Your task to perform on an android device: I want to watch some travelling short videos on Vimeo to unwind for a bit.
Image 0: 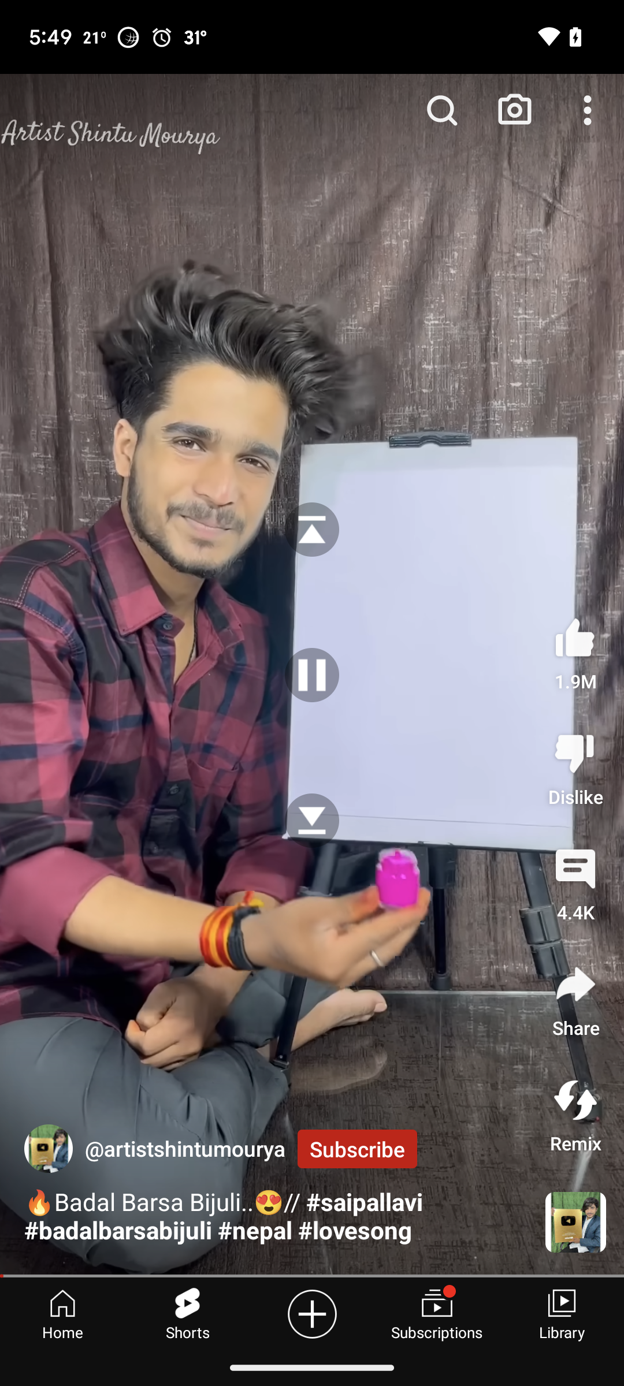
Open the Vimeo app
Step 0: open app "Vimeo"
Image 1: 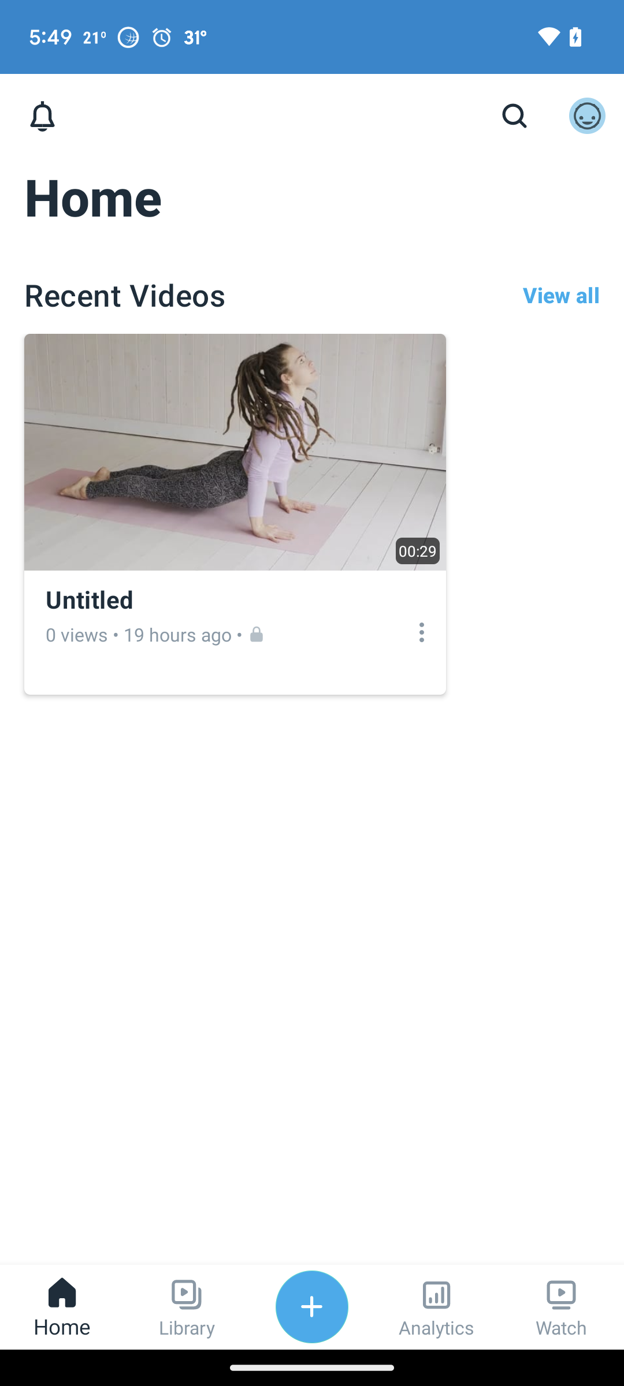
Click on the search icon at the top of the screen
Step 1: click (514, 116)
Image 2: 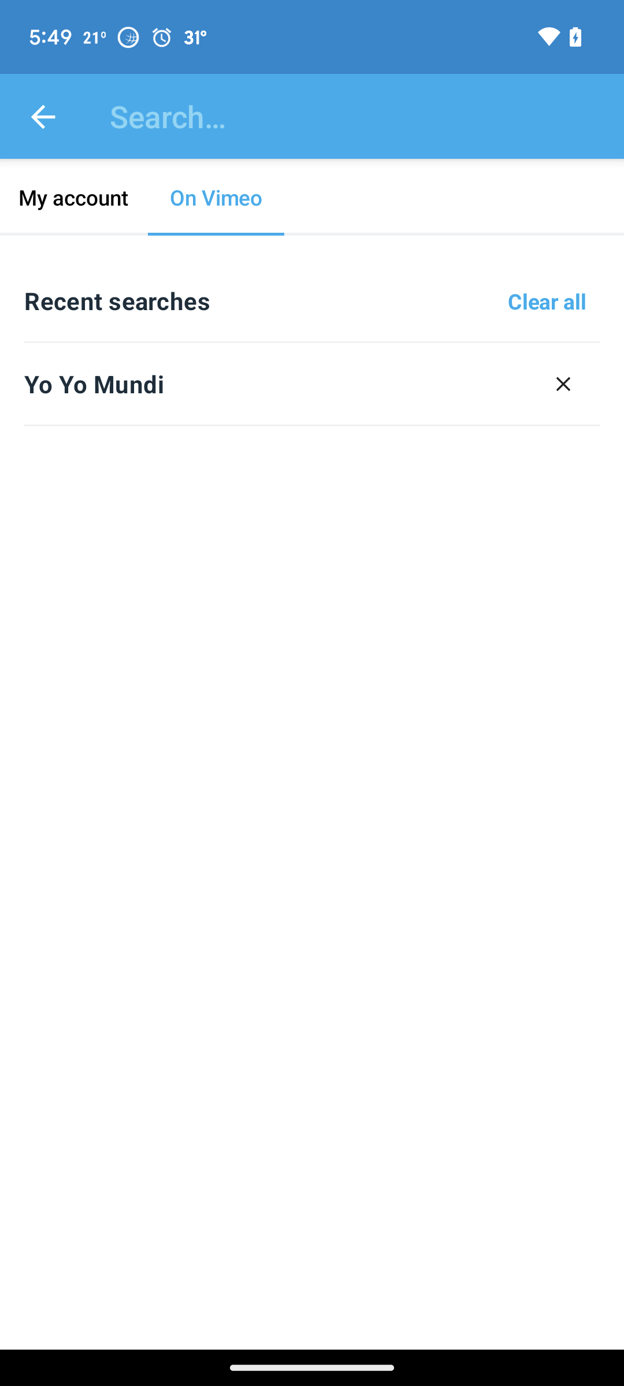
Click on the search bar at the top of the screen
Step 2: click (363, 116)
Image 3: 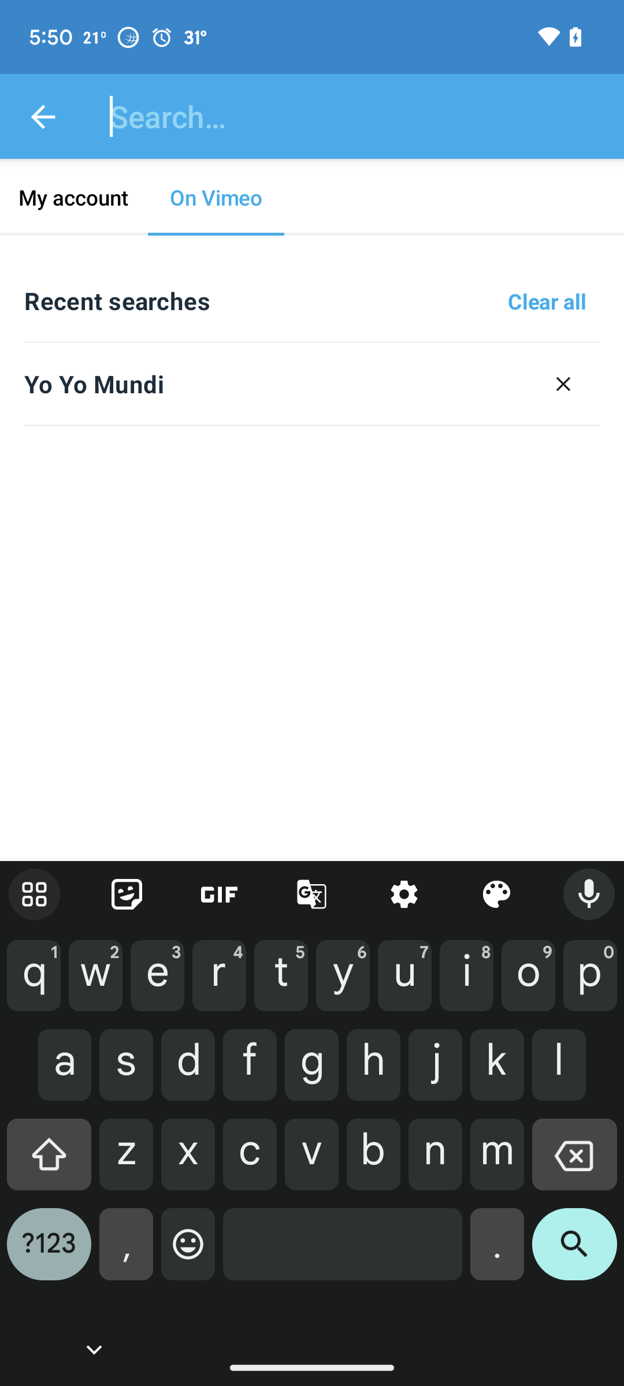
Search for Travel shorts
Step 3: type "Travel shorts"
Image 4: 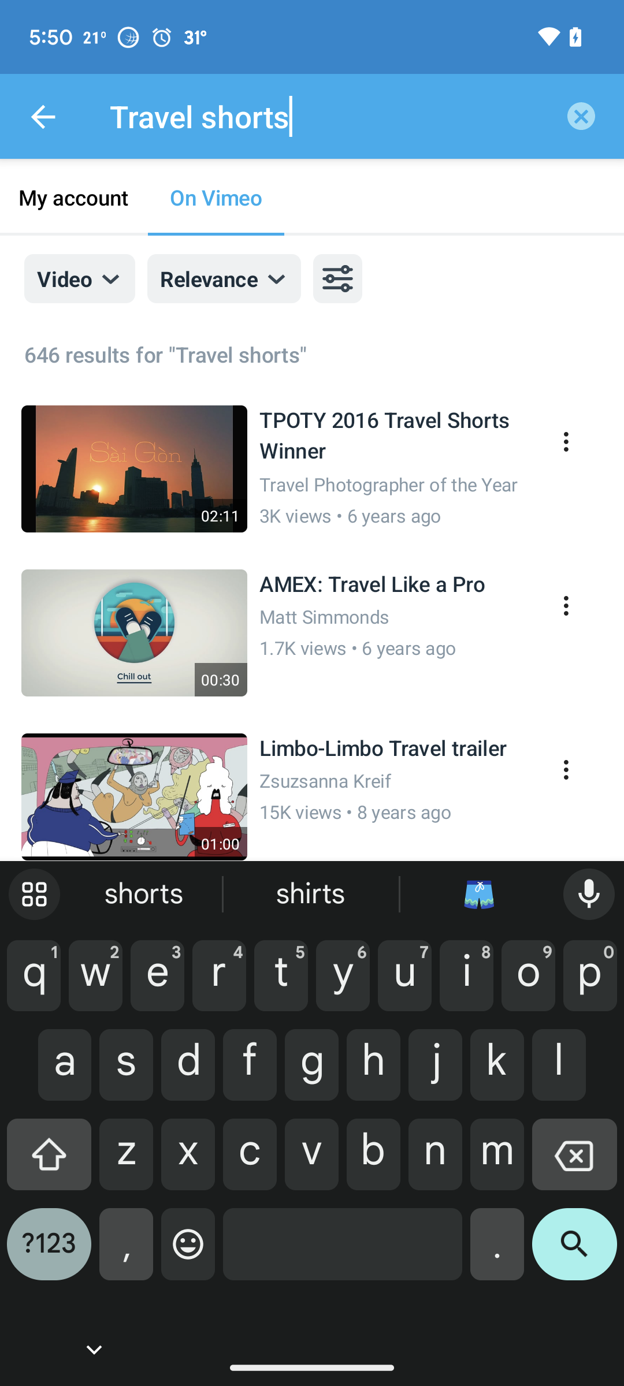
Click on the search icon on the keyboard
Step 4: click (574, 1253)
Image 5: 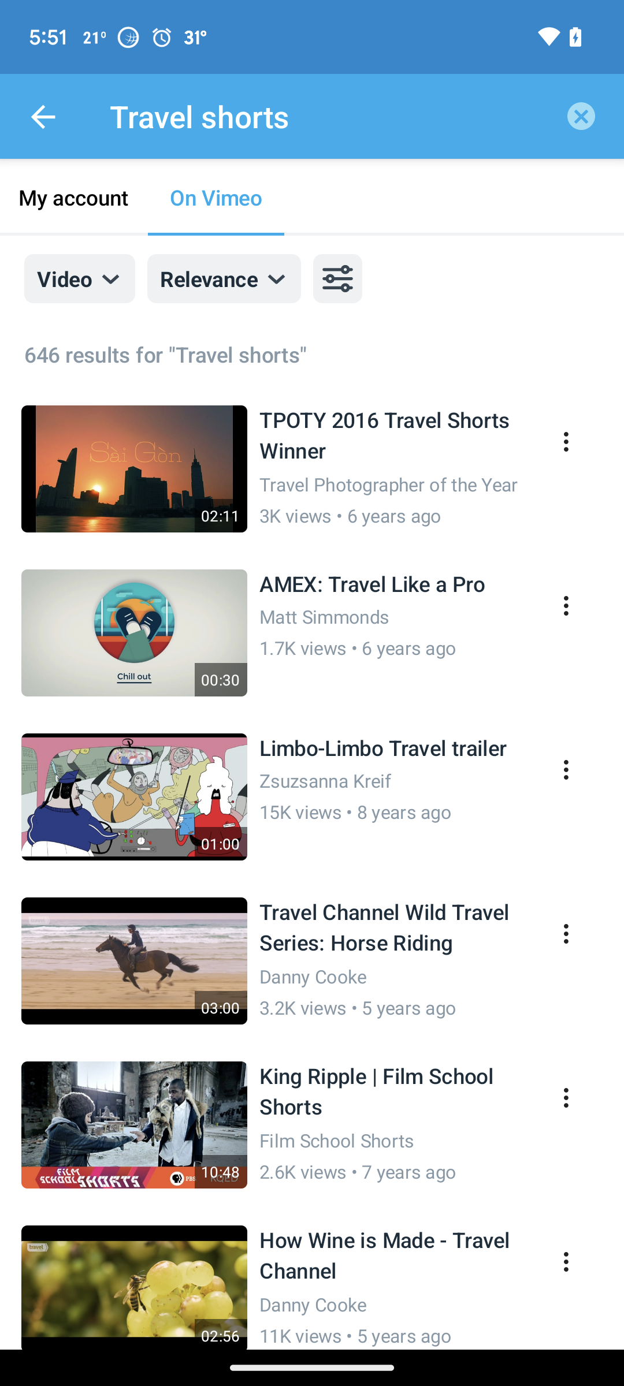
Open the first video
Step 5: click (312, 469)
Image 6: 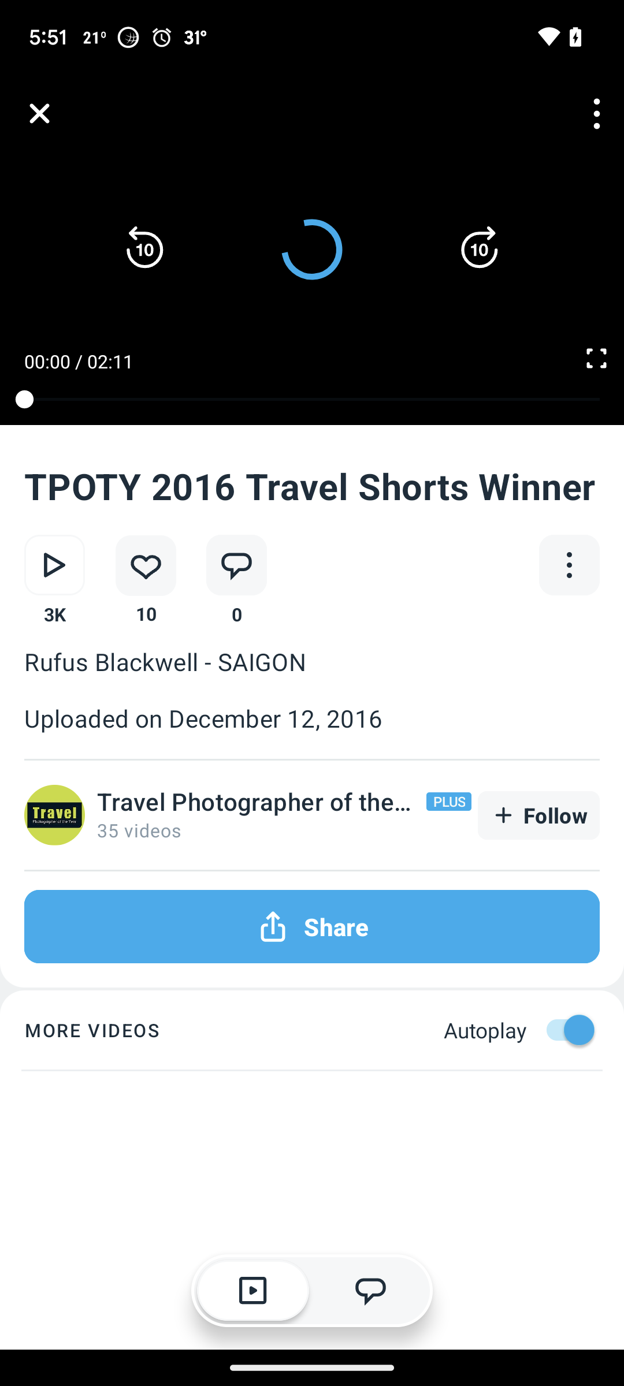
Open the first video
Step 6: wait